Your task to perform on an android device: On the eBay app,report the Columbia Newton Ridge Plus women's size 9 waterproof purple hiking boots , in which you choose the report category as copyright and trademark, the reason for the report as a counterfeit item or authenticity disclaimer, and a detailed reason for the counterfeit,fake,or replica item.
Image 0: 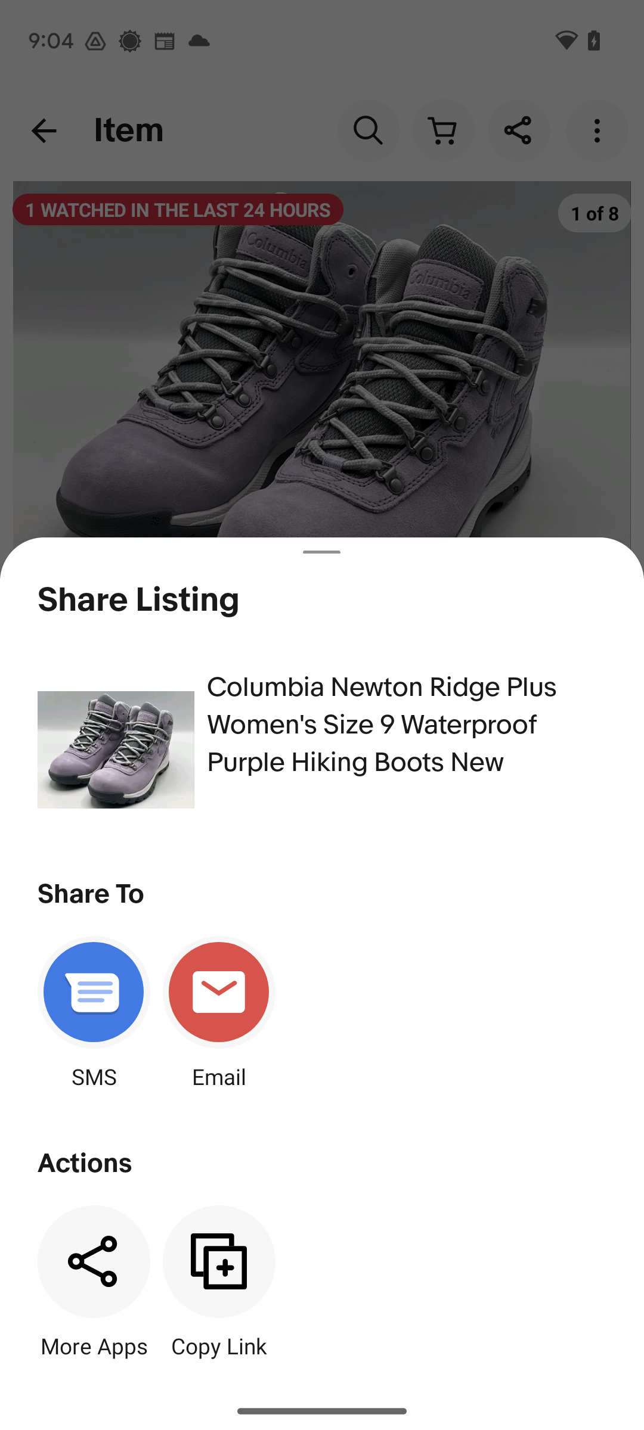
Go back to product.
Step 0: press back button
Image 1: 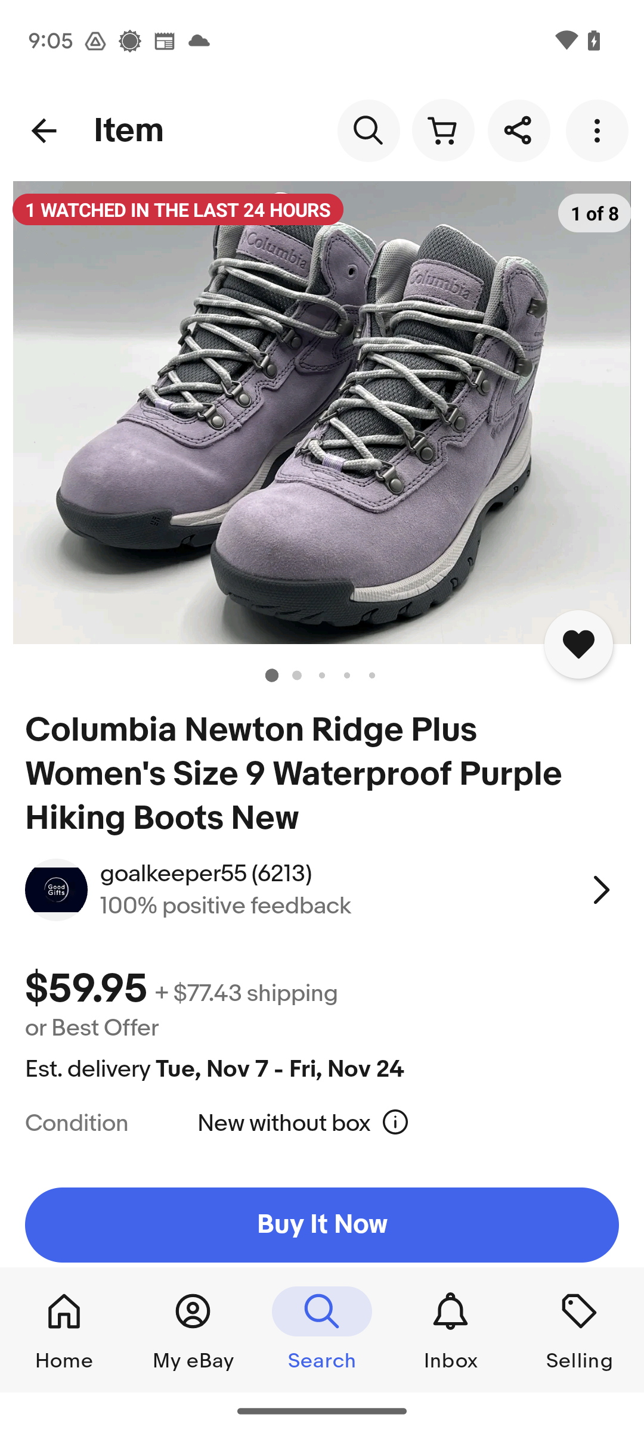
At the top-right corner of the screen, click on the three-dot icon.
Step 1: click (600, 130)
Image 2: 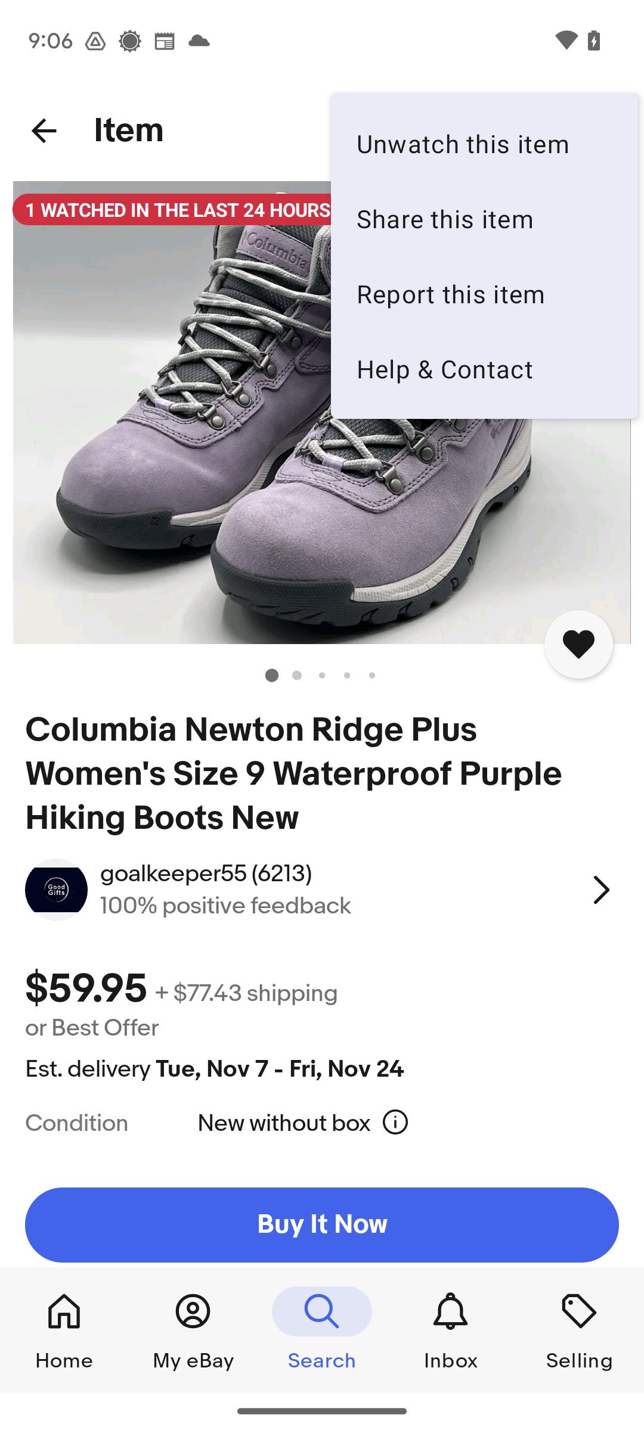
Click on Report this item tab.
Step 2: click (484, 293)
Image 3: 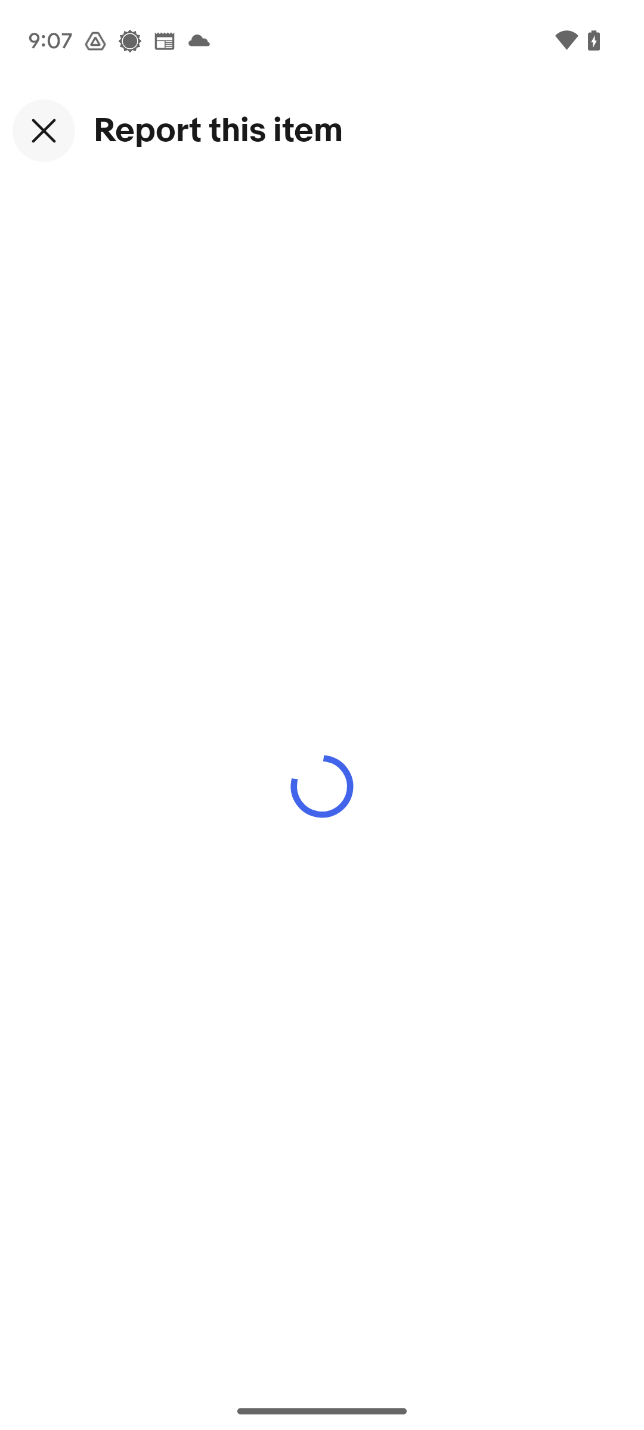
Click on Report this item tab.
Step 3: wait
Image 4: 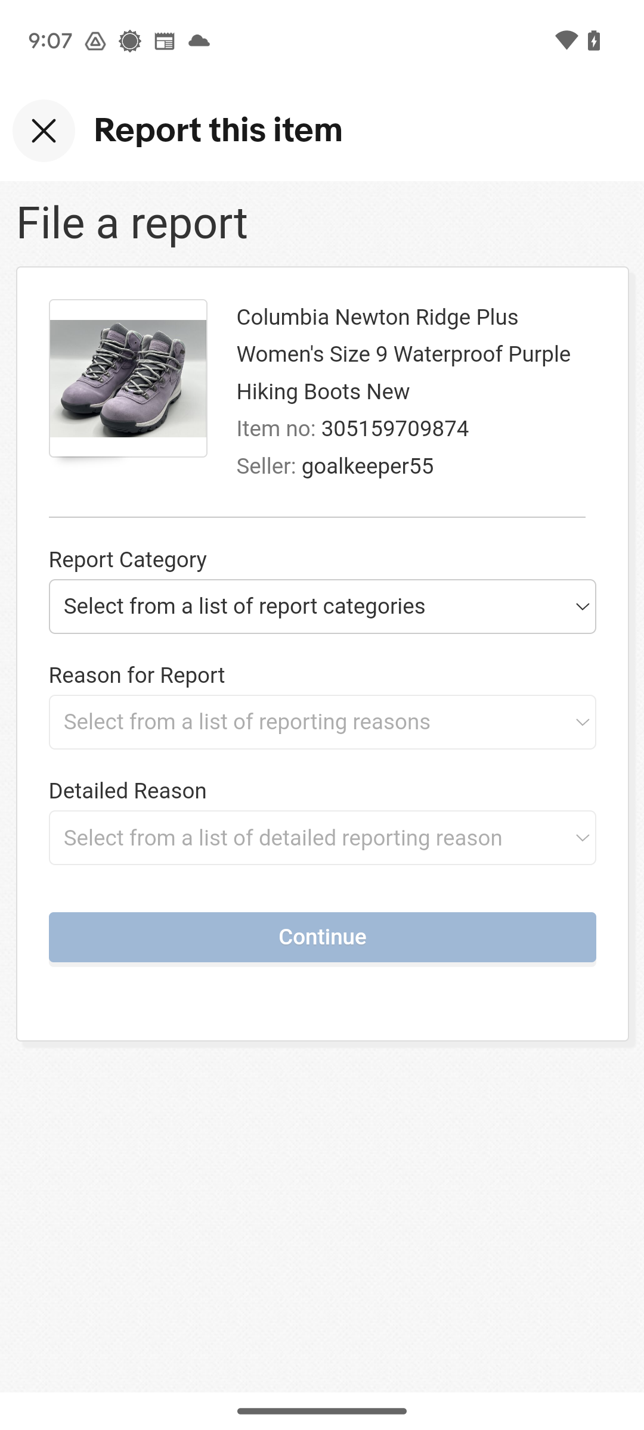
Click on the Report category drop-down.
Step 4: click (321, 606)
Image 5: 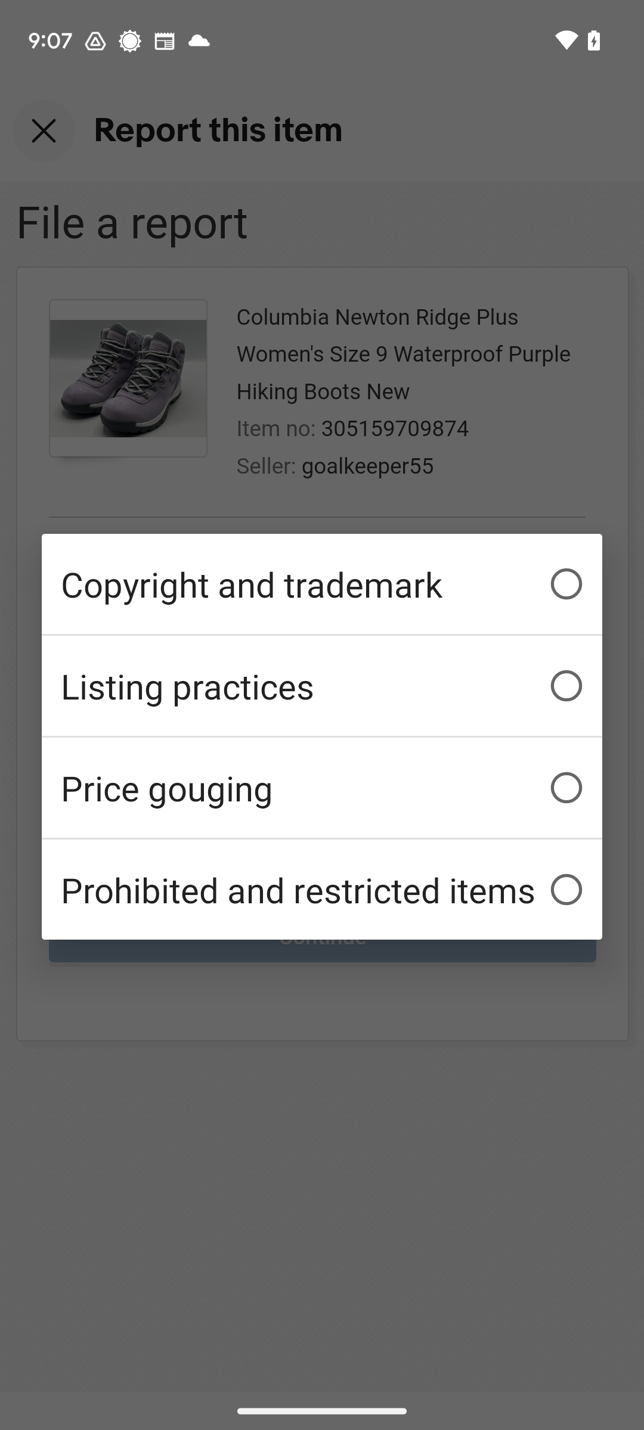
Click on copyright and trademark.
Step 5: click (322, 583)
Image 6: 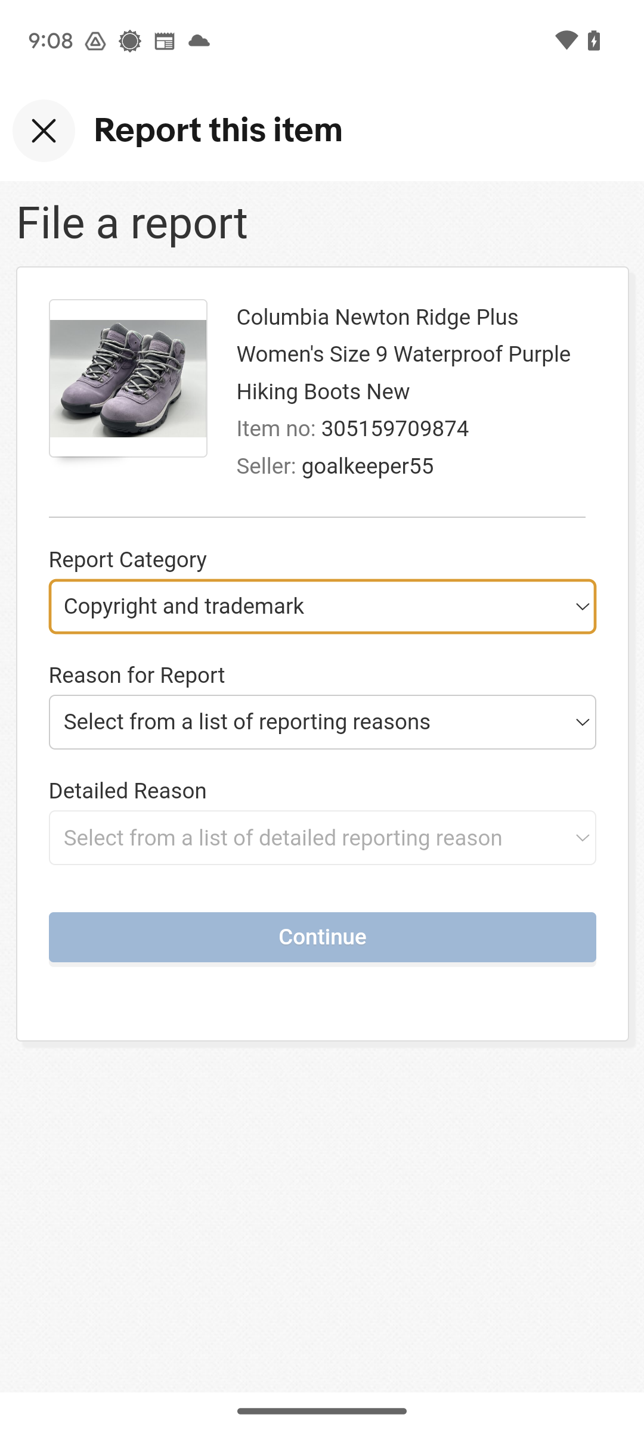
Click on the Reason for Report drop-down.
Step 6: click (321, 722)
Image 7: 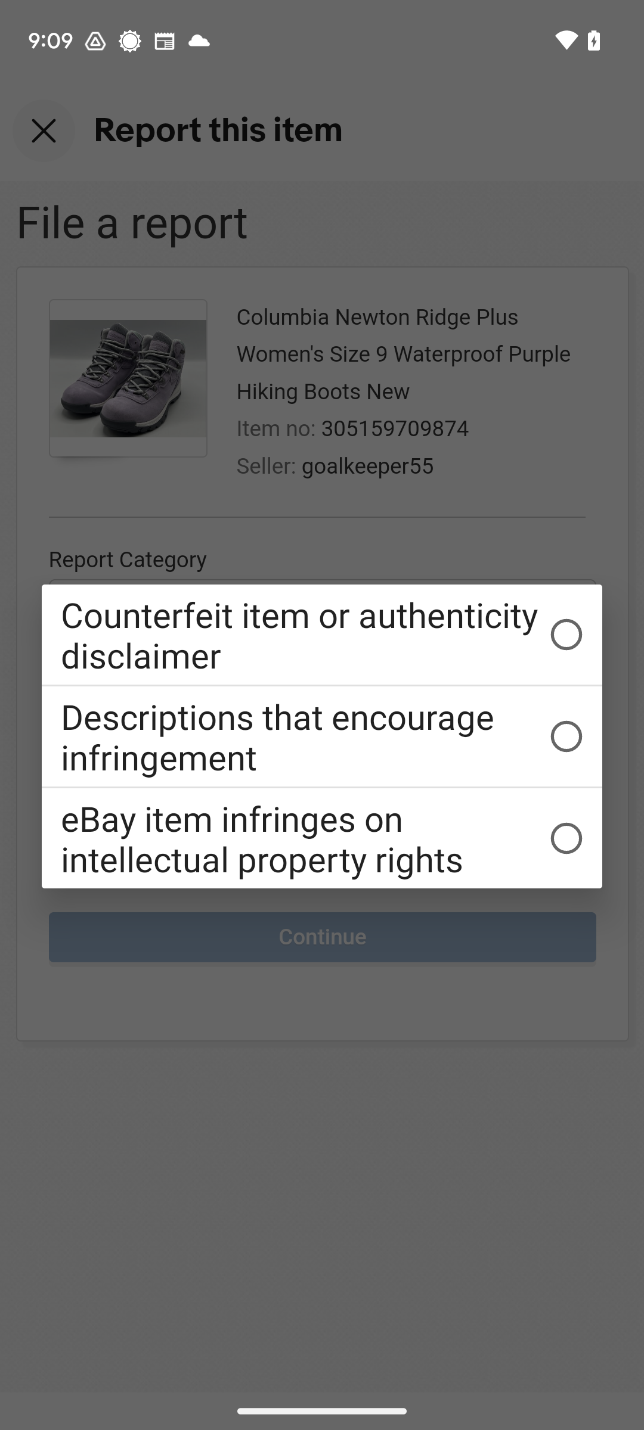
Click on counterfeit item or authenticity disclaimer.
Step 7: click (322, 634)
Image 10: 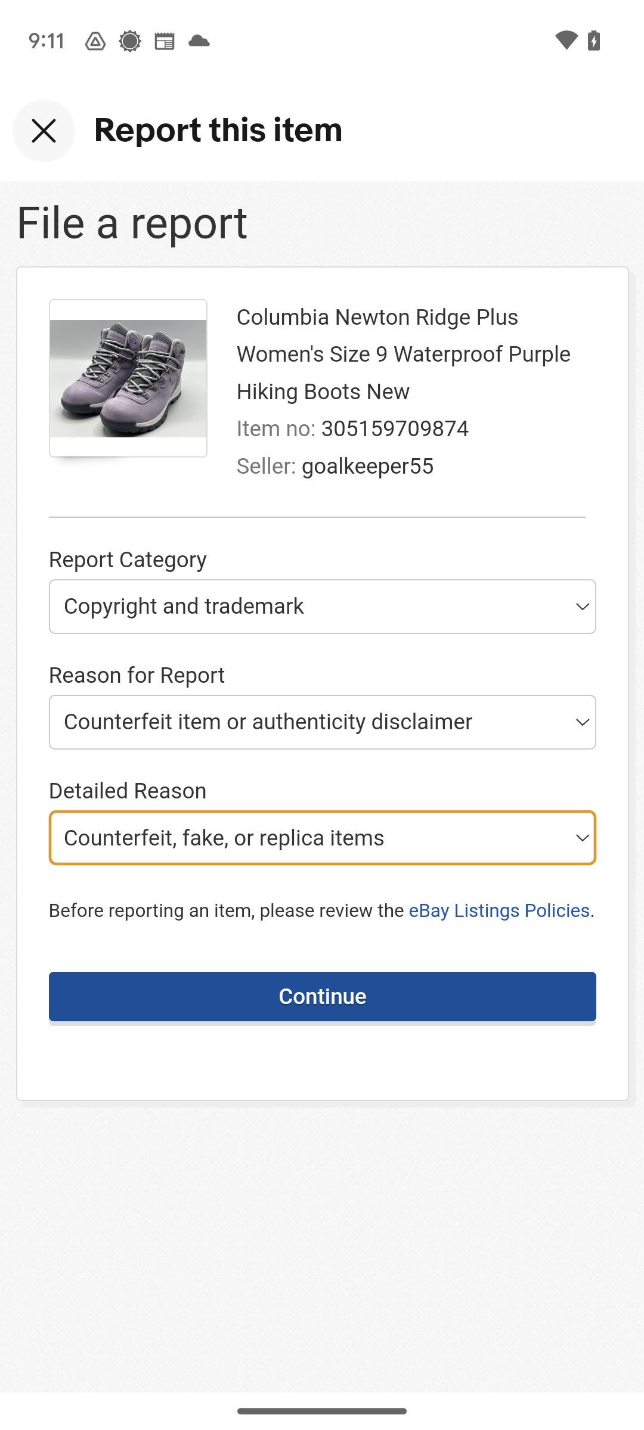
Click on Continue tab at the bottom of the report.
Step 10: click (321, 996)
Image 11: 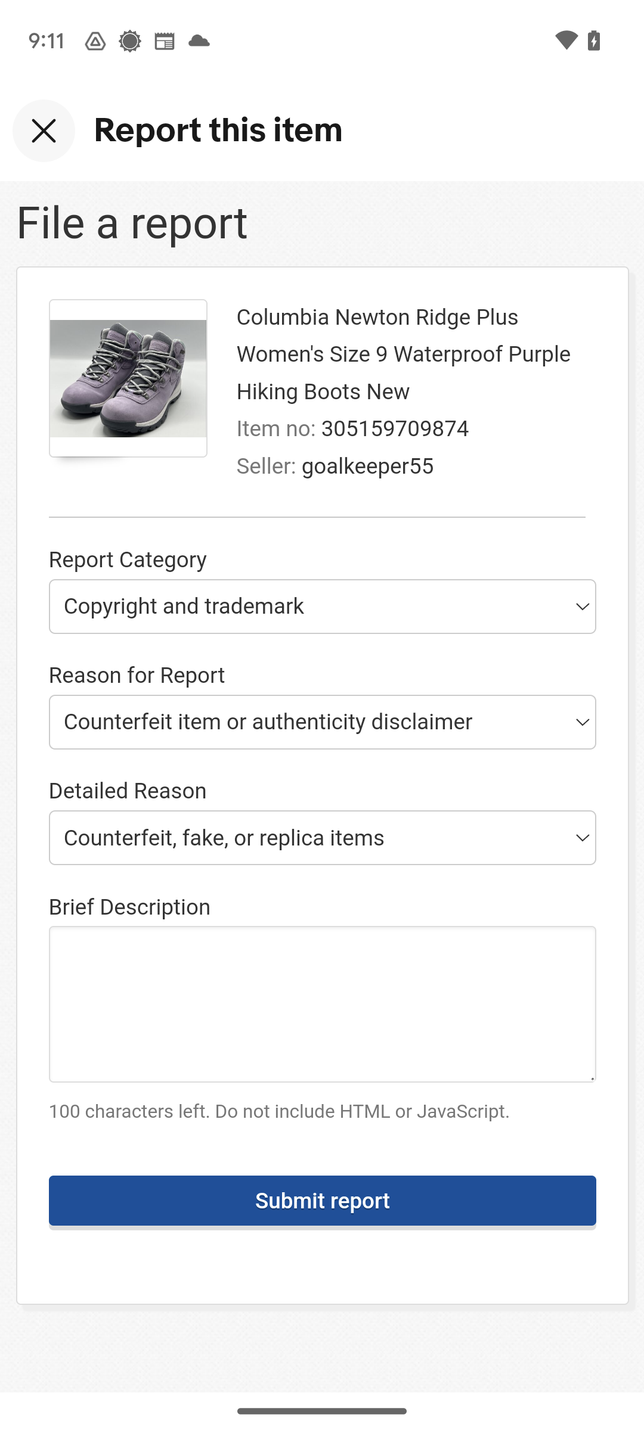
At the bottom of the screen Click on the Submit report.
Step 11: click (321, 1201)
Image 12: 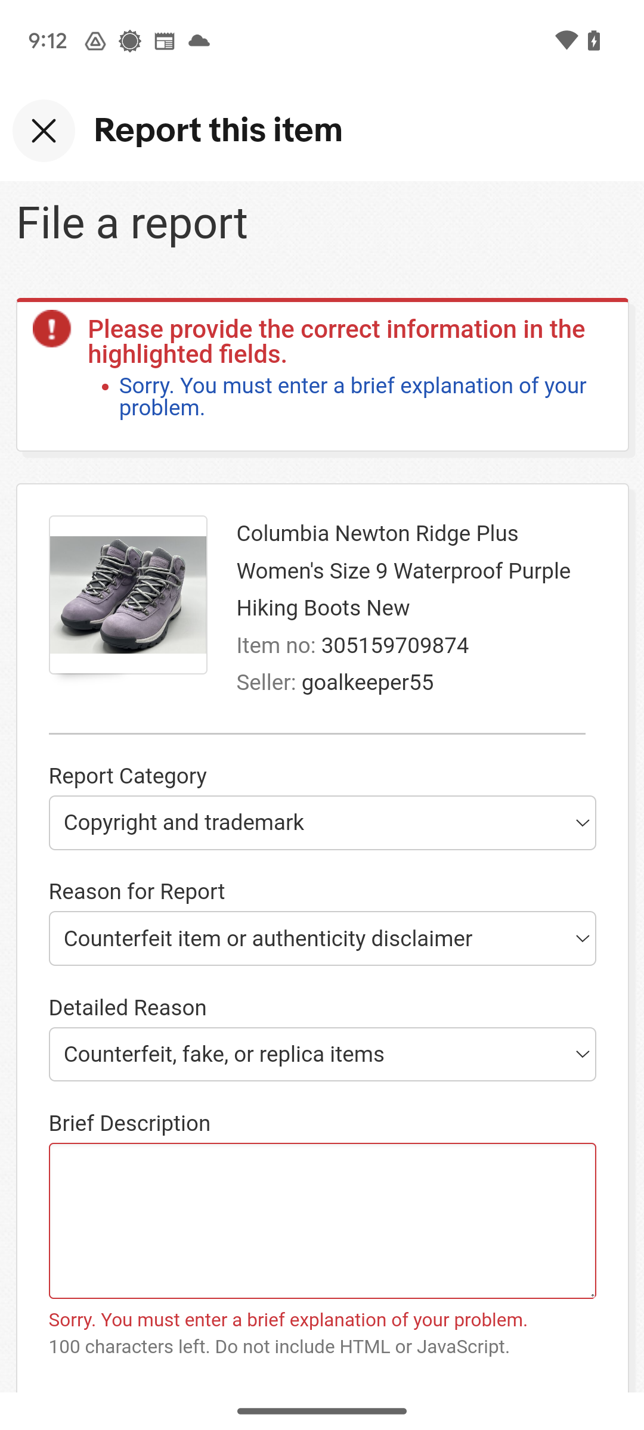
Click on the brief description.
Step 12: click (321, 1220)
Image 14: 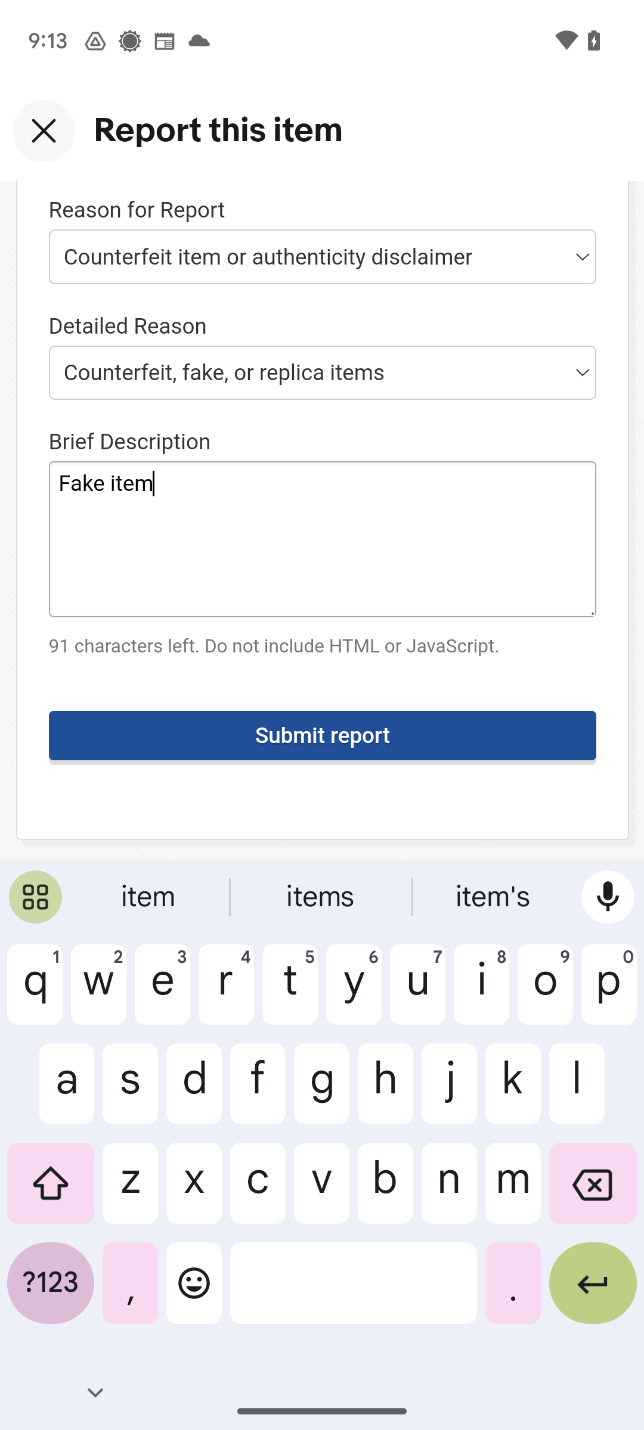
Click on the Submit report.
Step 14: click (321, 736)